Your task to perform on an android device: Customize the Farmhouse pizza with Size Regular, cheese burst Crust and Topping of Paneer then add to cart
Image 0: 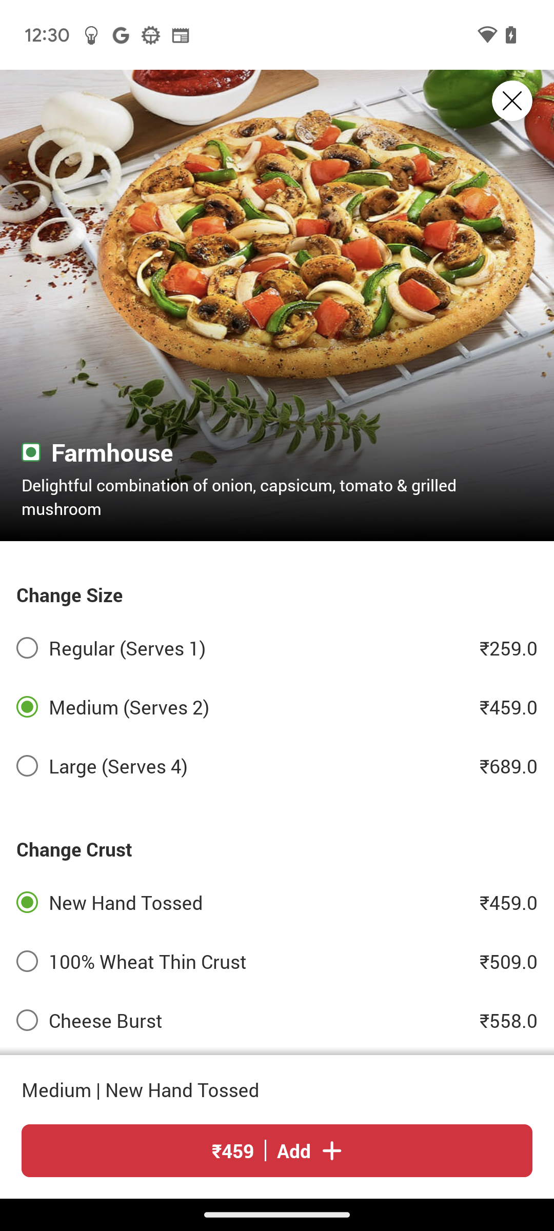
Click on the Regular (serves 1) to Customize size
Step 0: click (248, 648)
Image 1: 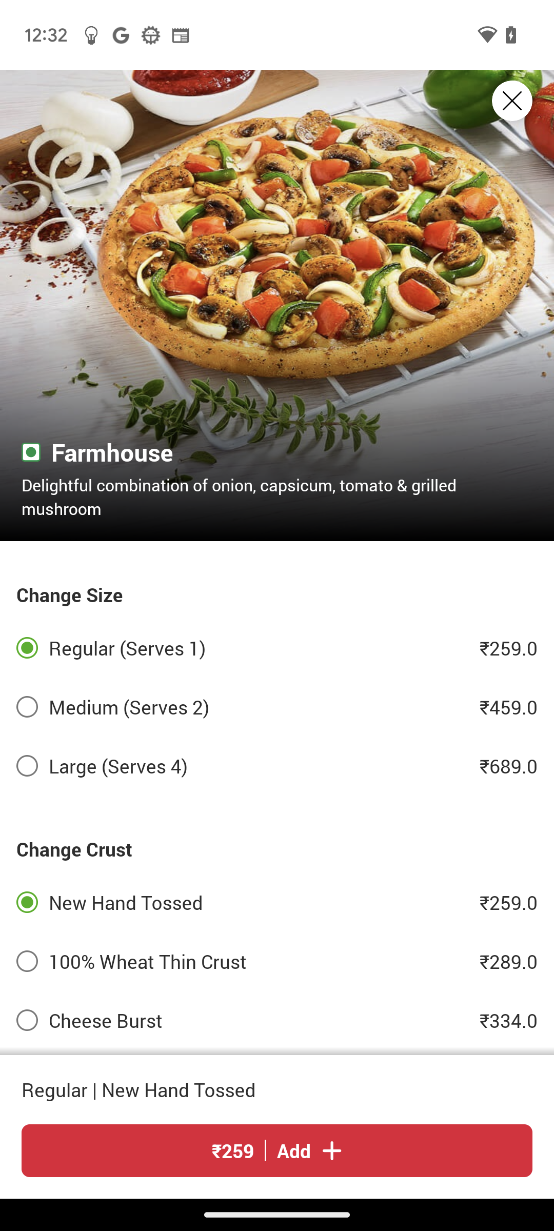
Click on the Cheese Burst to customize Crust
Step 1: click (248, 1020)
Image 2: 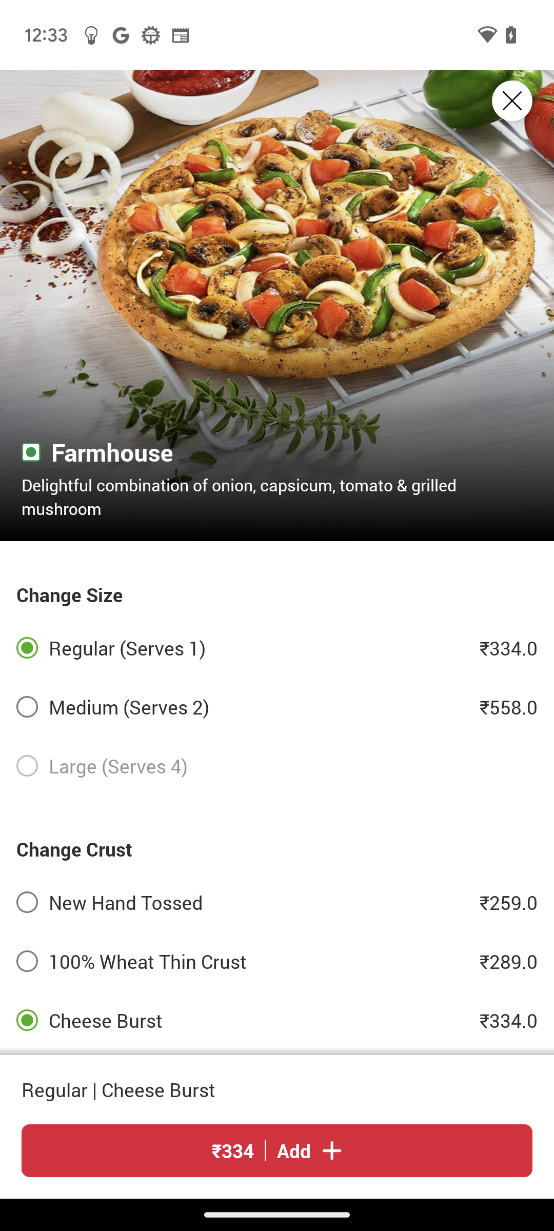
Swipe up on the screen
Step 2: scroll down
Image 3: 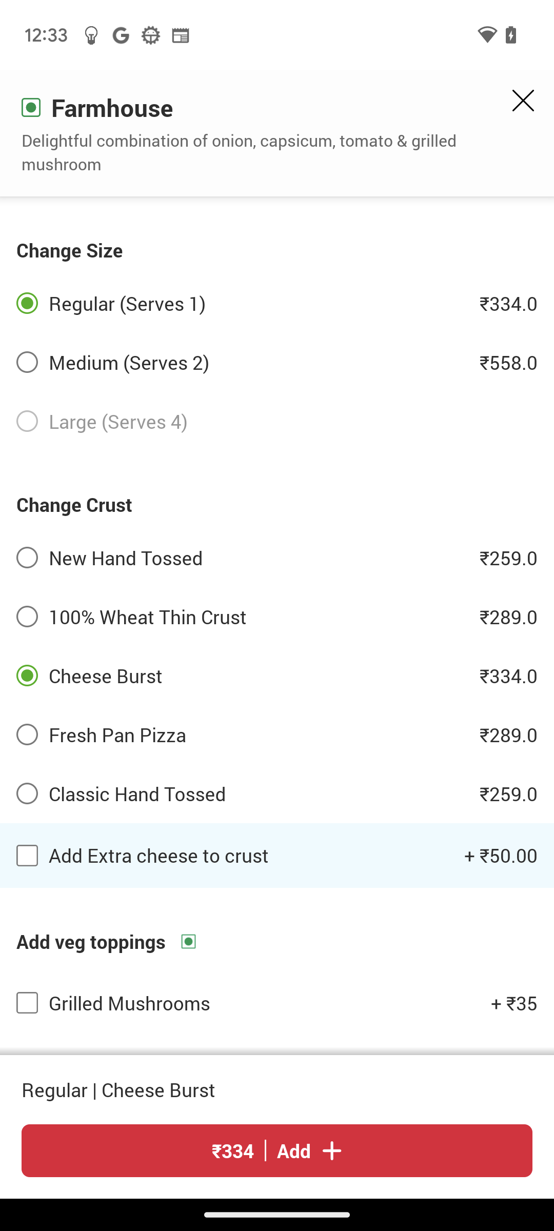
Swipe up on the screen
Step 3: scroll down
Image 4: 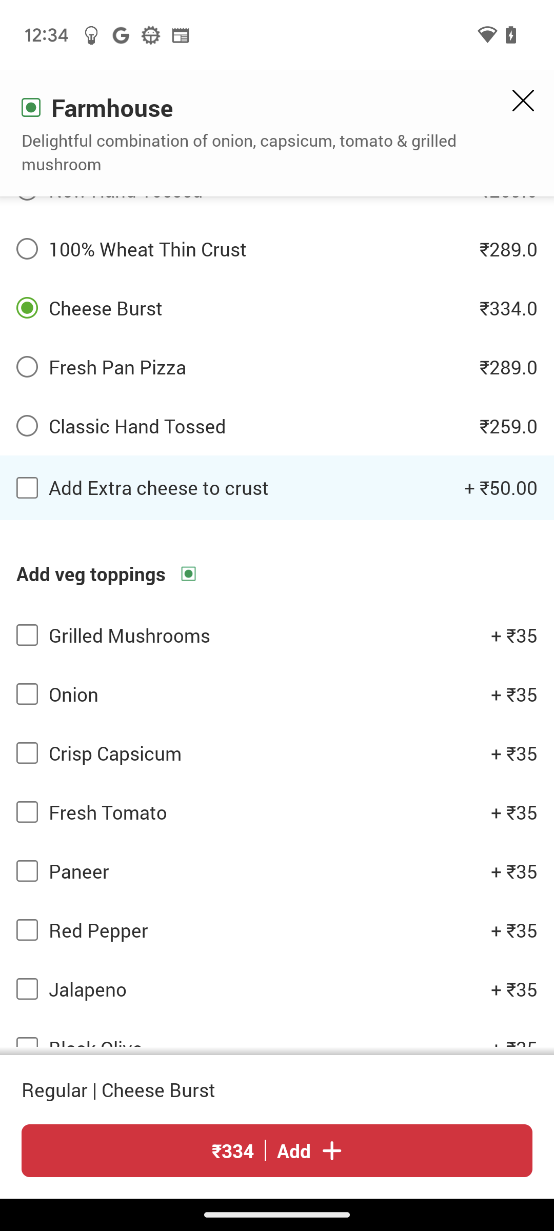
Click on the Paneer option to customize the Topping
Step 4: click (253, 871)
Image 5: 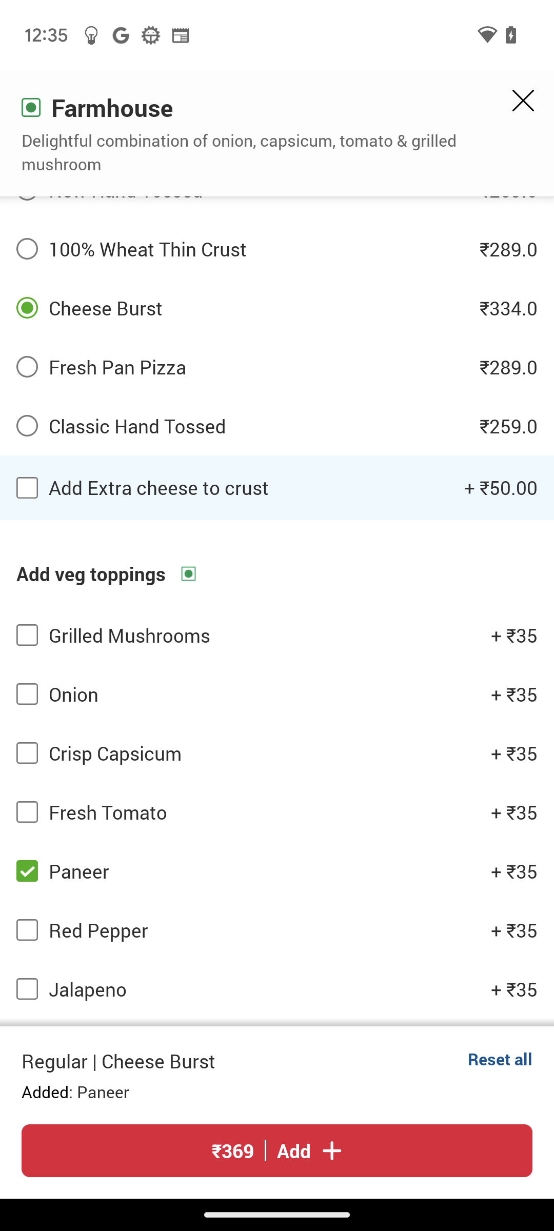
Click on the Add + option at the bottom of the screen
Step 5: click (309, 1150)